Your task to perform on an android device: I want to view some tools for the dart room, look for the tools category in the top-most hardware app.
Image 0: 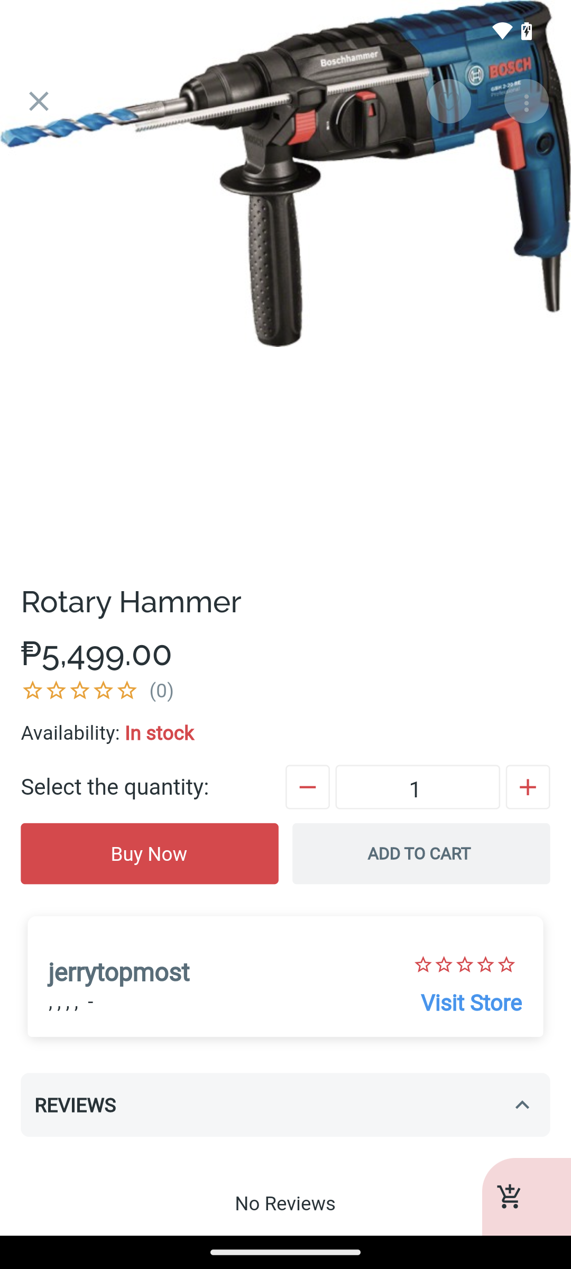
Click on the cross button at the top left.
Step 0: click (38, 100)
Image 1: 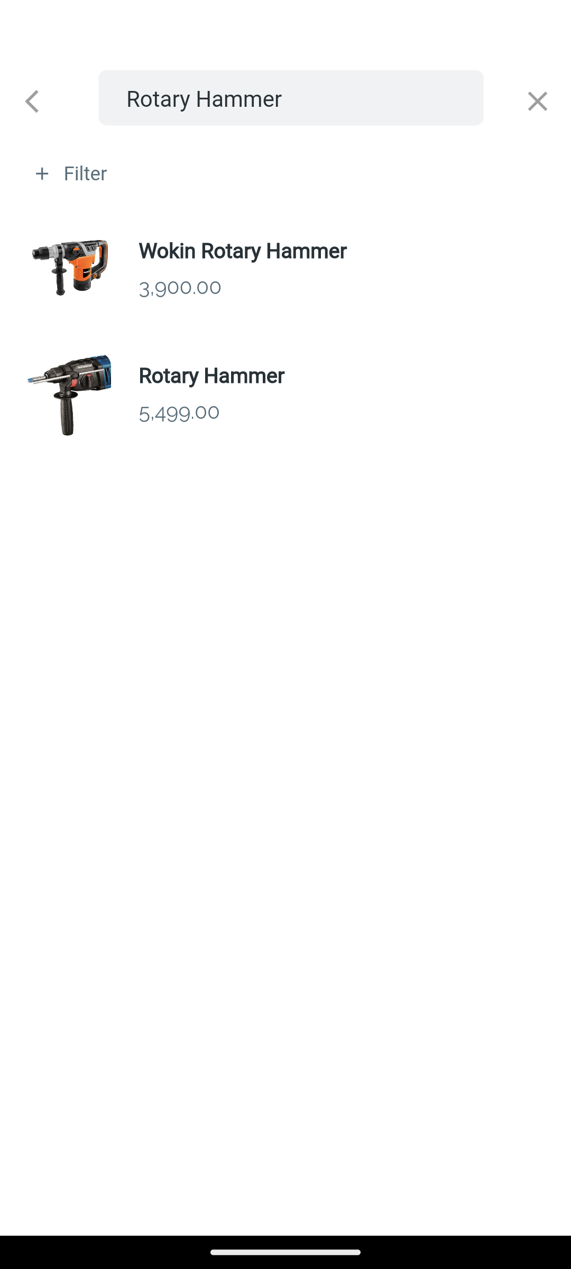
Click on the arrow back button.
Step 1: click (38, 100)
Image 2: 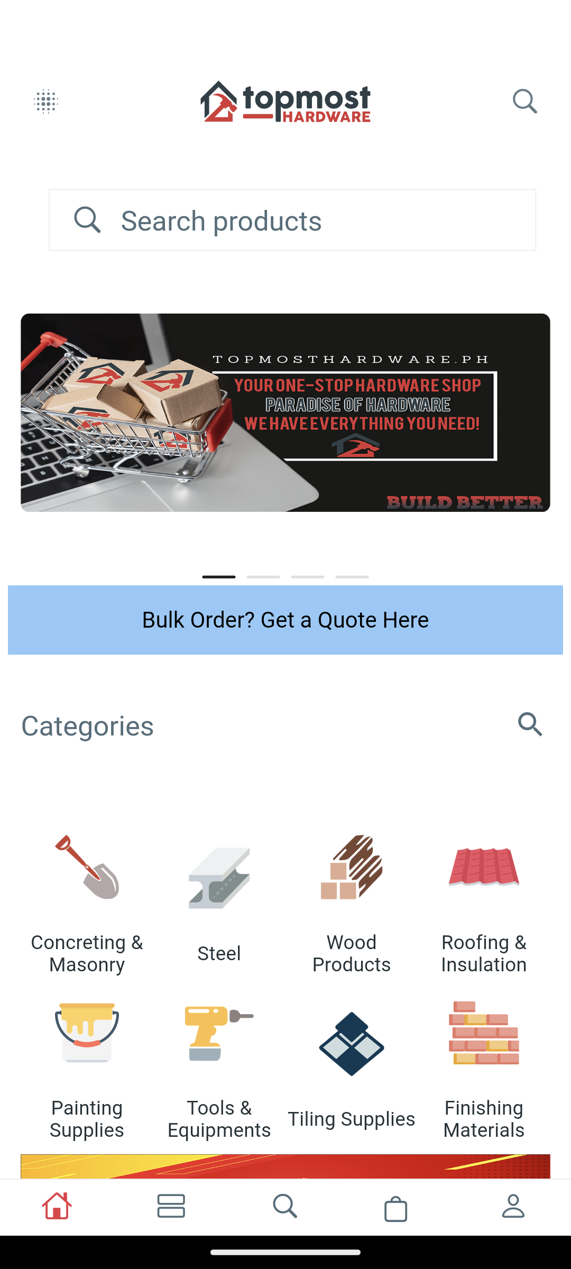
Now click on the Tools and Equipments option from the categories.
Step 2: click (219, 1059)
Image 3: 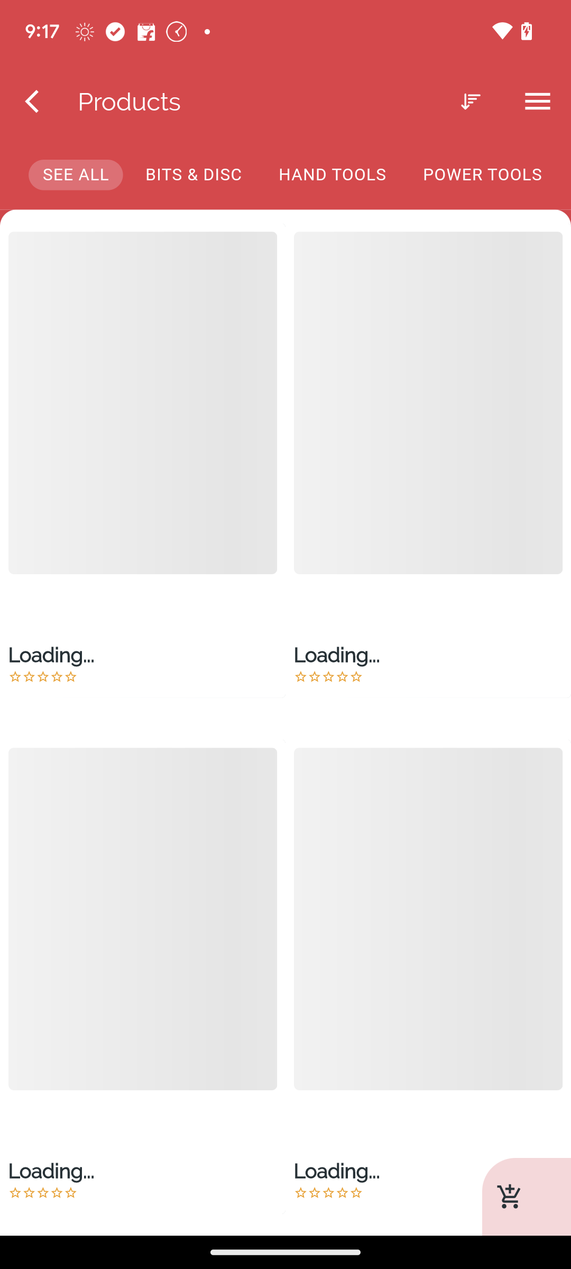
Now click on the Tools and Equipments option from the categories.
Step 3: wait